Your task to perform on an android device: Open Color app, Save the current opened file
Image 0: 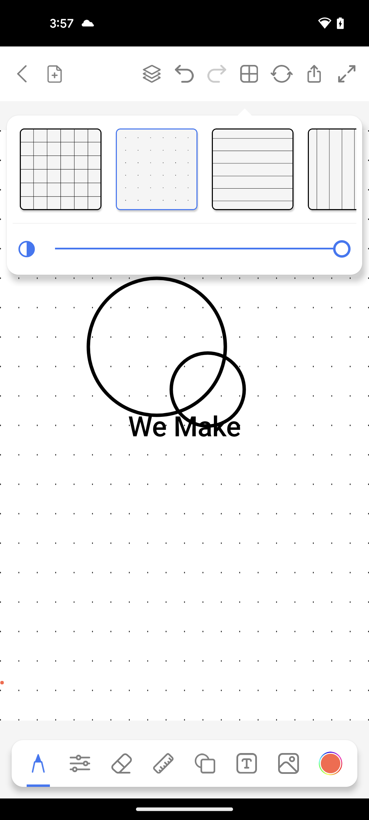
Open Color app
Step 0: open app "Color"
Image 1: 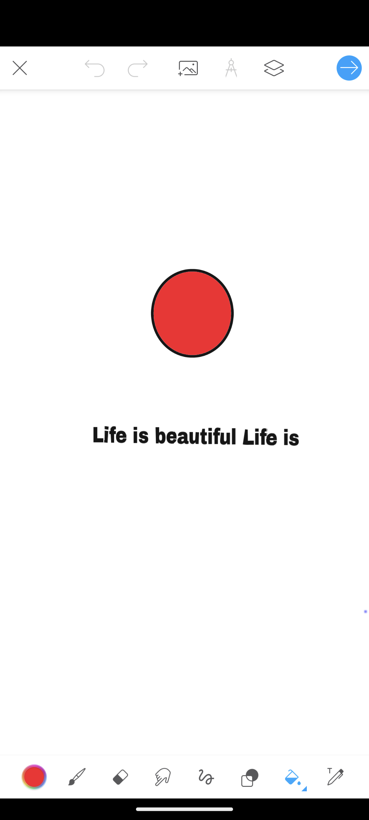
Click on the right arrow at the top right corner of the screen
Step 1: click (348, 68)
Image 2: 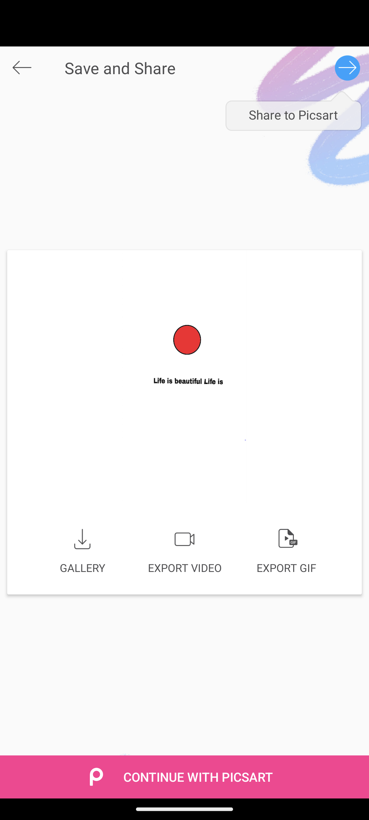
Click onn the Gallery
Step 2: click (85, 551)